Your task to perform on an android device: In the Polaris Office app, I want to save the New Word.docx document with the title Hike Plan.
Image 0: 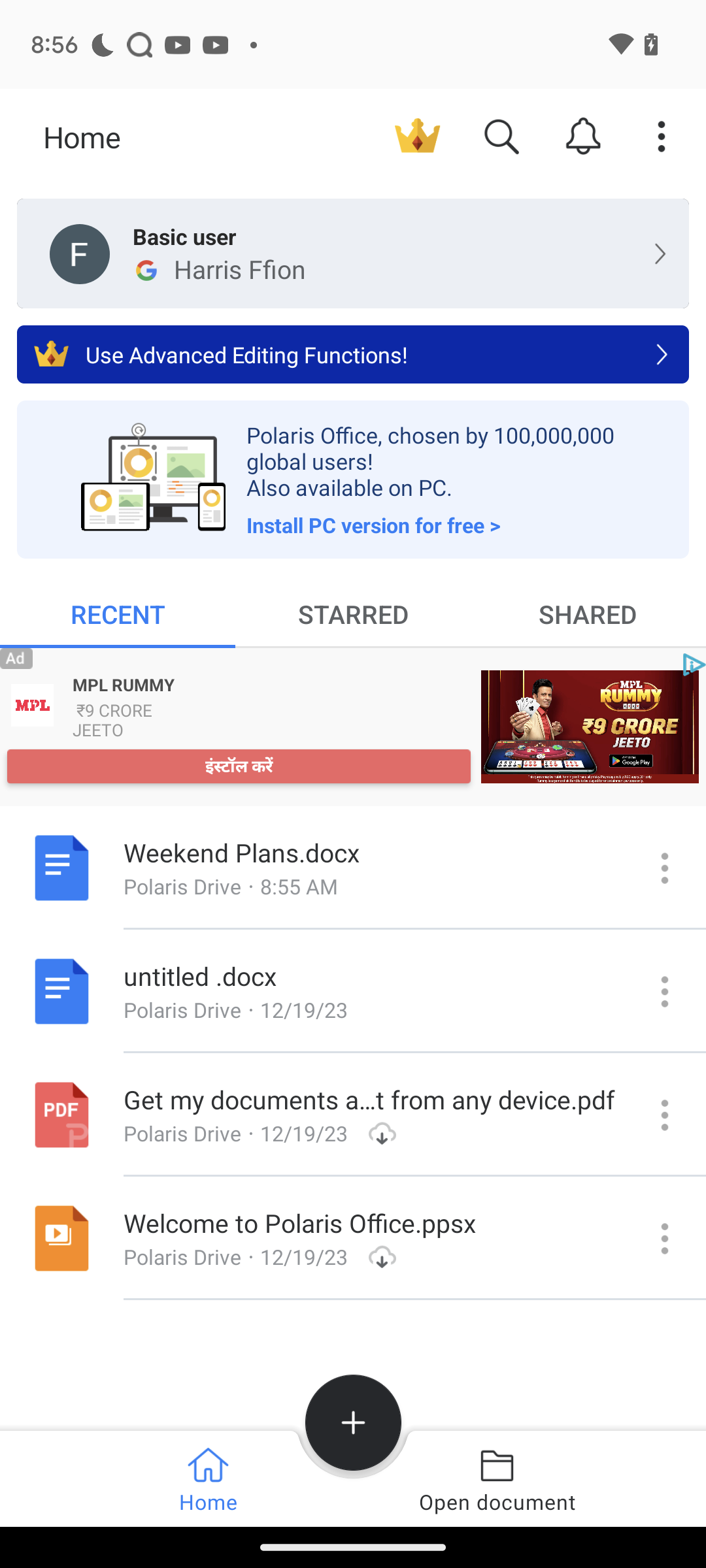
Click on the three dot icon of the untitled.docx
Step 0: click (664, 991)
Image 1: 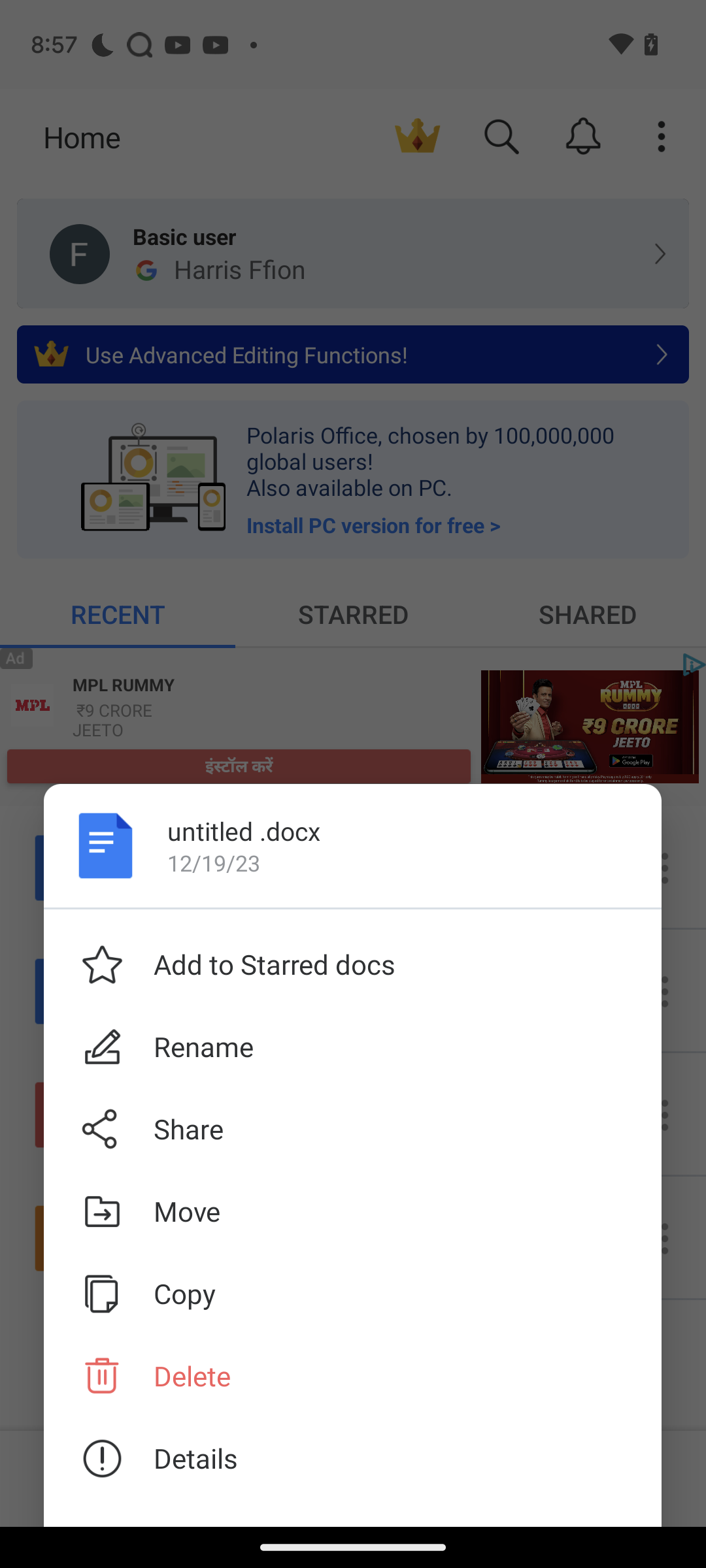
Click on the rename icon
Step 1: click (400, 1046)
Image 2: 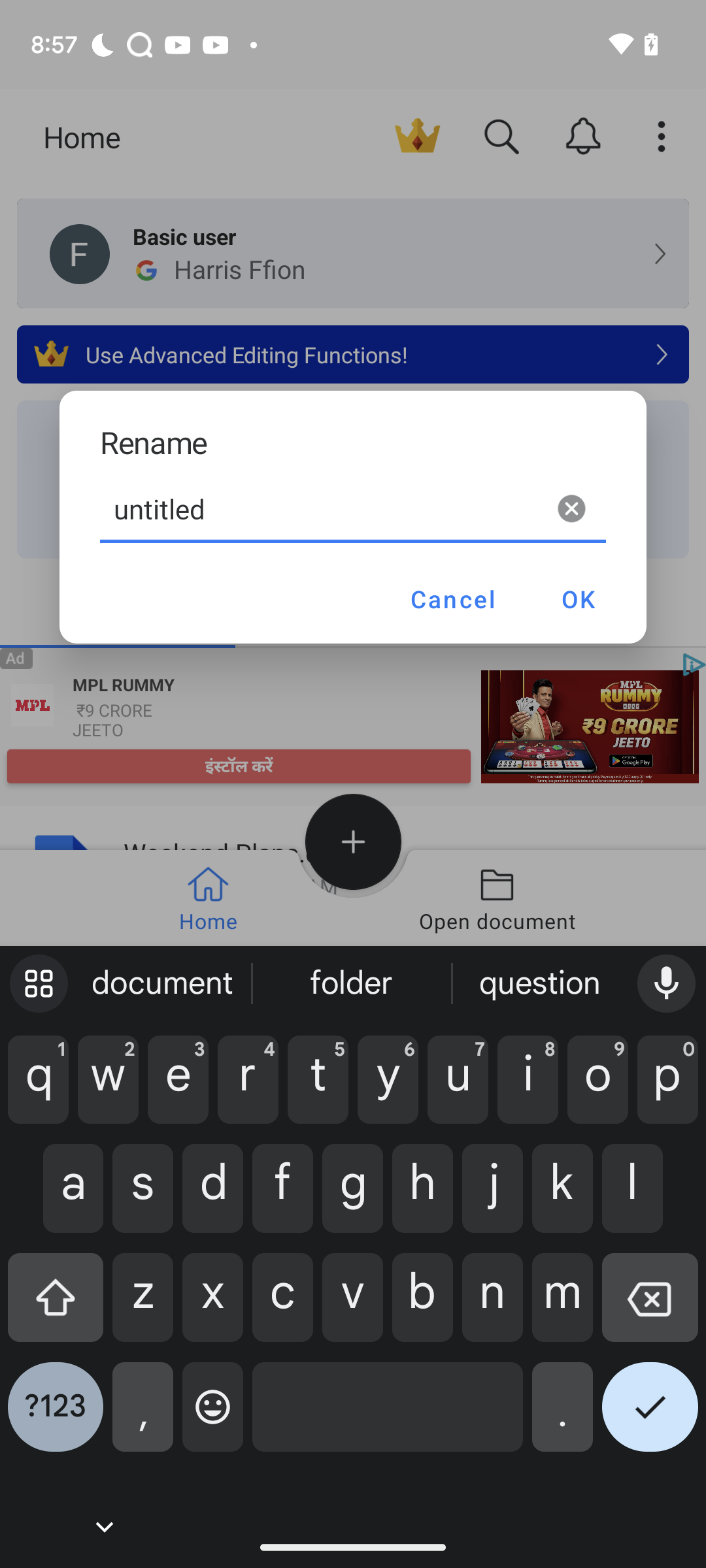
click on the cross icon
Step 2: click (352, 508)
Image 3: 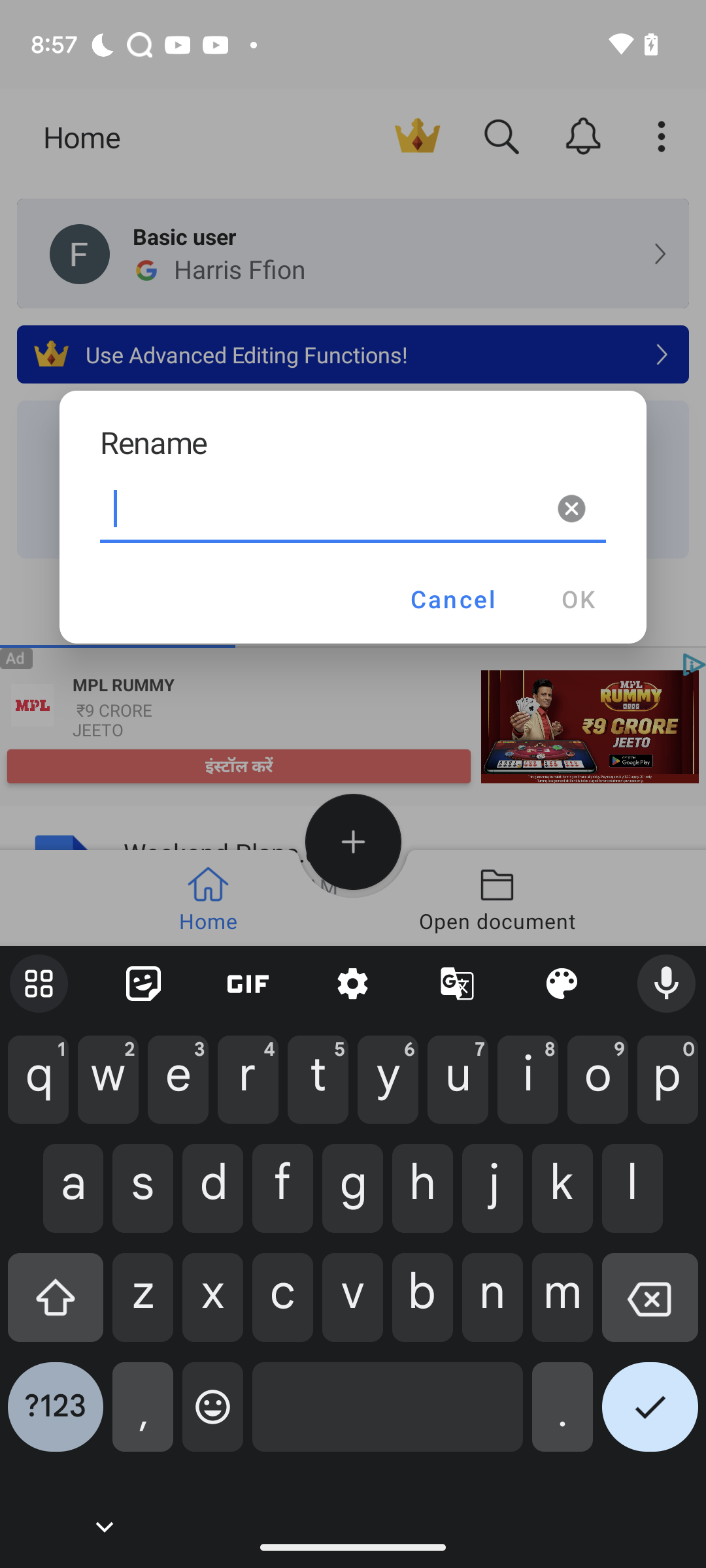
Enter Hike Plan in the textbox
Step 3: type "Hike plan"
Image 4: 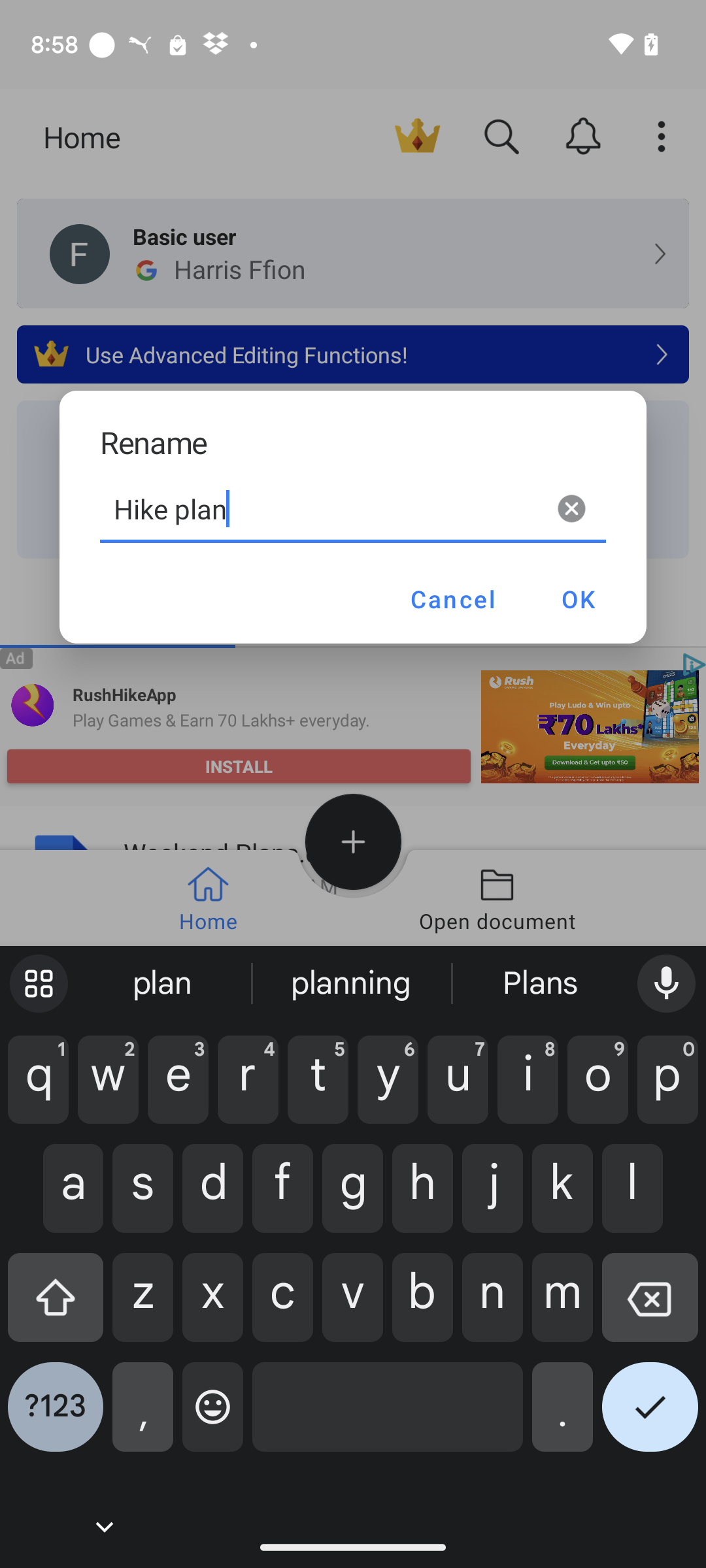
Click on ok button
Step 4: click (578, 598)